Your task to perform on an android device: My wake-up reminder is accomplished, so mark it as completed.
Image 0: 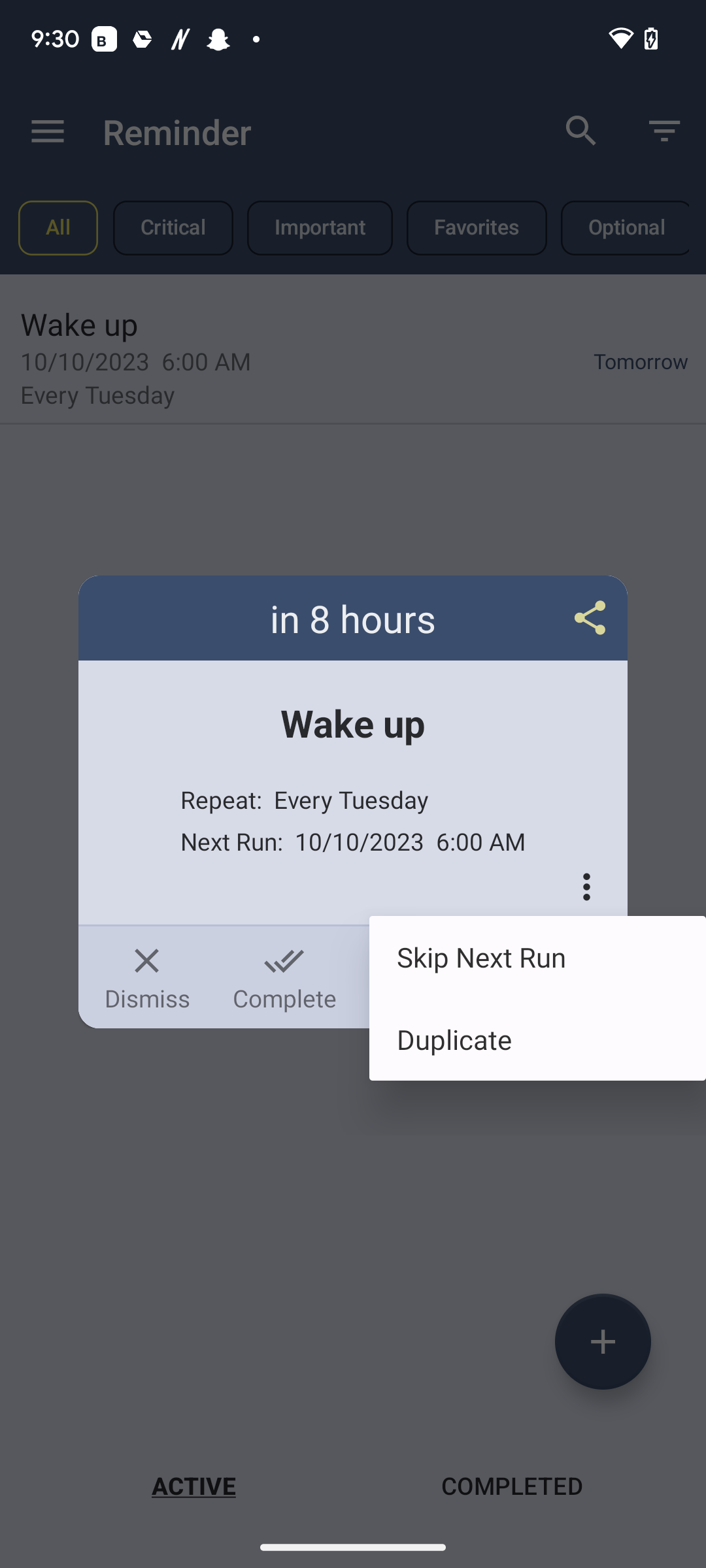
Click in the middle of the screen.
Step 0: click (307, 1138)
Image 1: 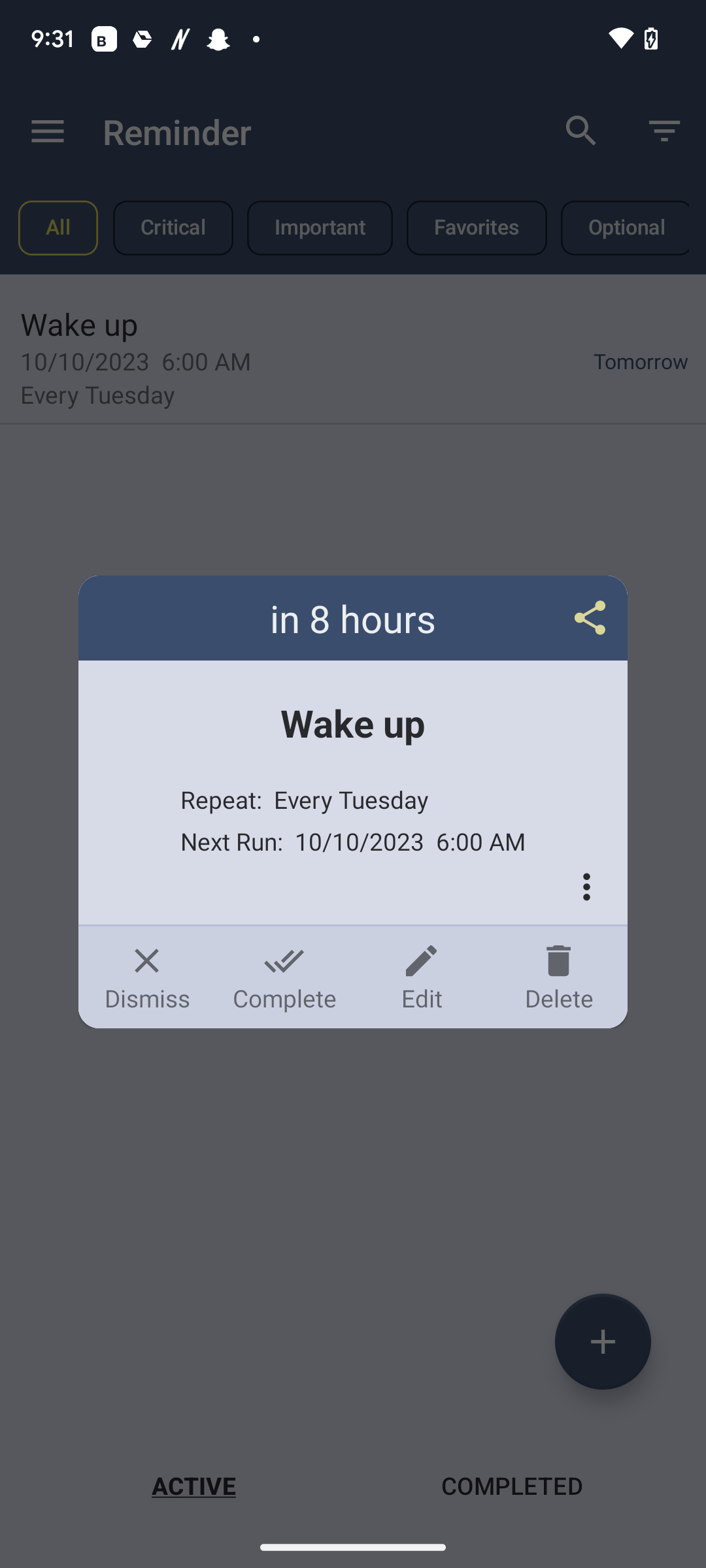
Click on Complete in the middle of the screen.
Step 1: click (284, 977)